Your task to perform on an android device: I want Campus shoes in my size since I wear a size 10. To find shoes, use the Tata NEU app and set the size filter to 10.
Image 0: 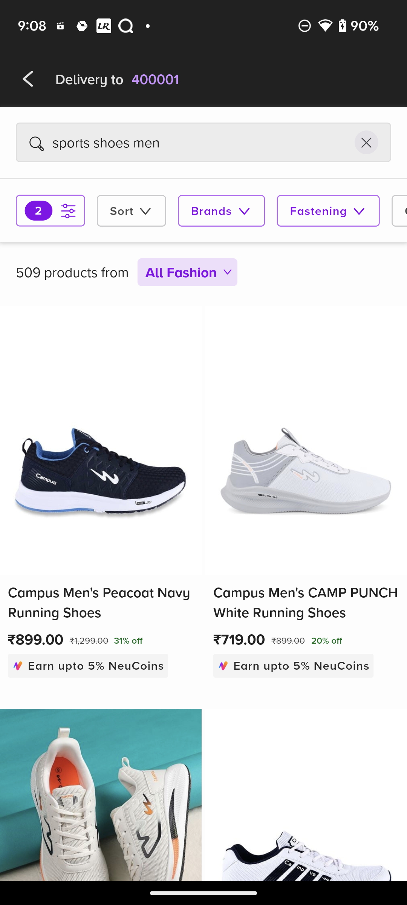
Click on the Filter icon below search bar
Step 0: click (203, 440)
Image 1: 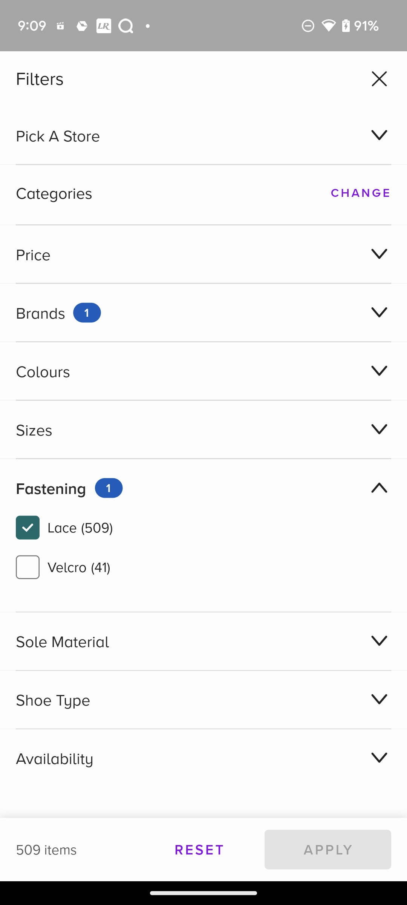
Click on the drop down icon of Sizes Filter
Step 1: click (203, 429)
Image 2: 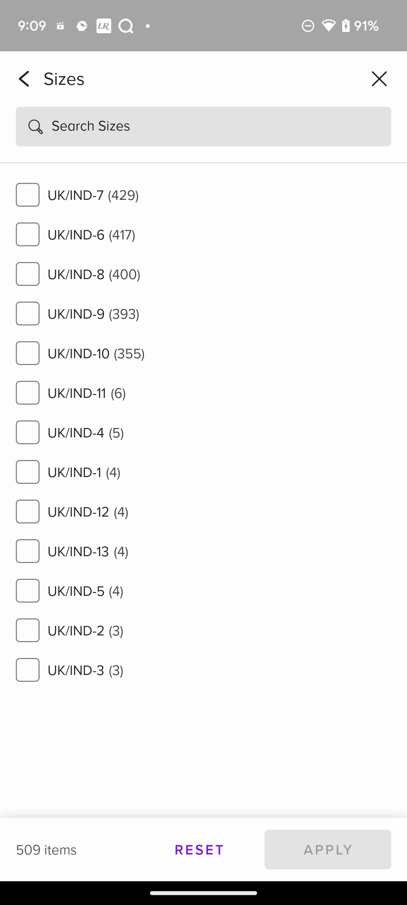
Click on the tick box of UK/IND 10
Step 2: click (203, 361)
Image 3: 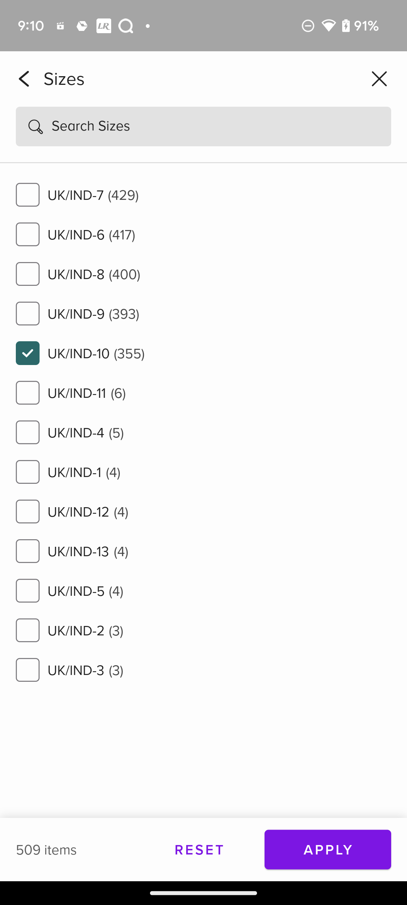
Click on the APPLY button at the bottom right corner of the screen
Step 3: click (327, 850)